Your task to perform on an android device: Open Trainline app, Select the train between 11:30am to 5:30pm and view the Train Schedule.
Image 0: 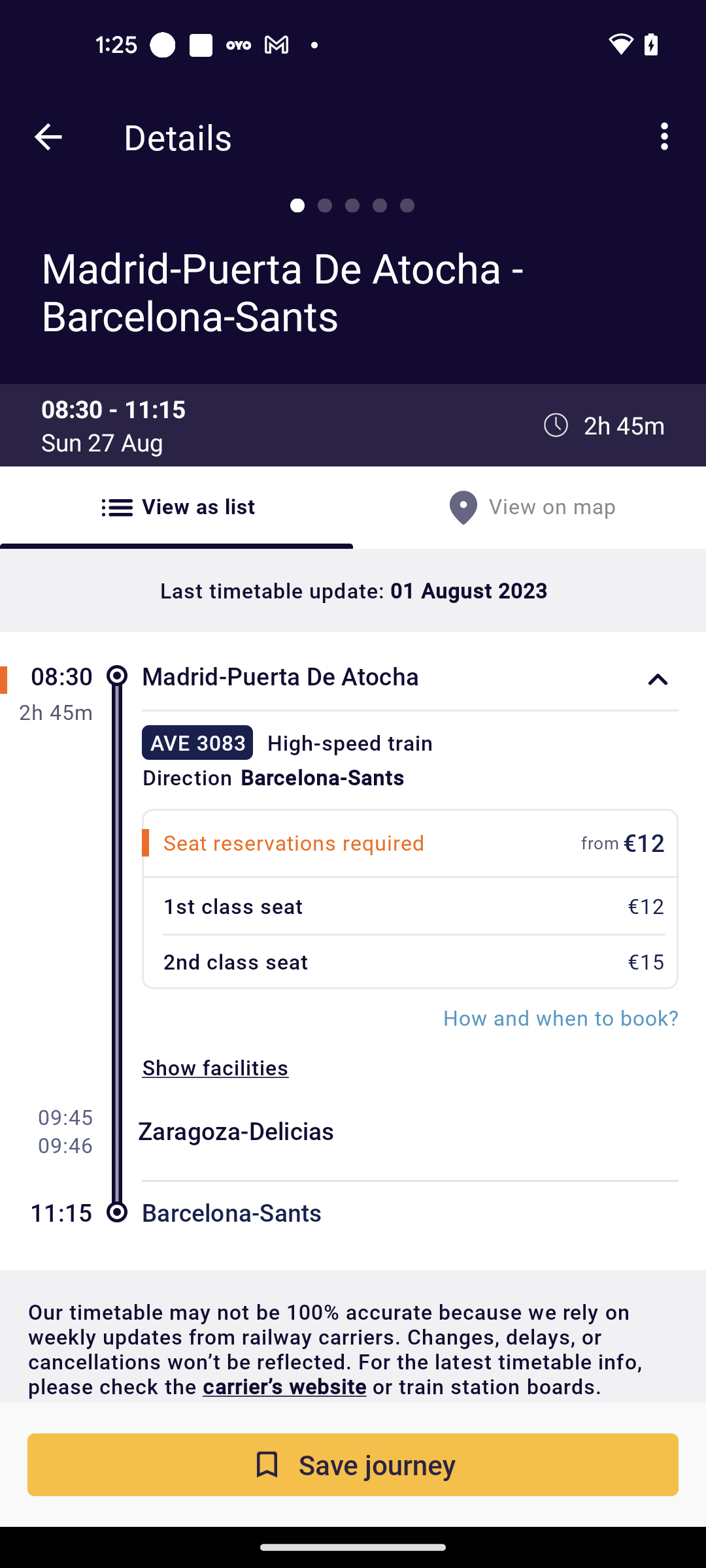
Open Trainline app
Step 0: open app "Trainline"
Image 1: 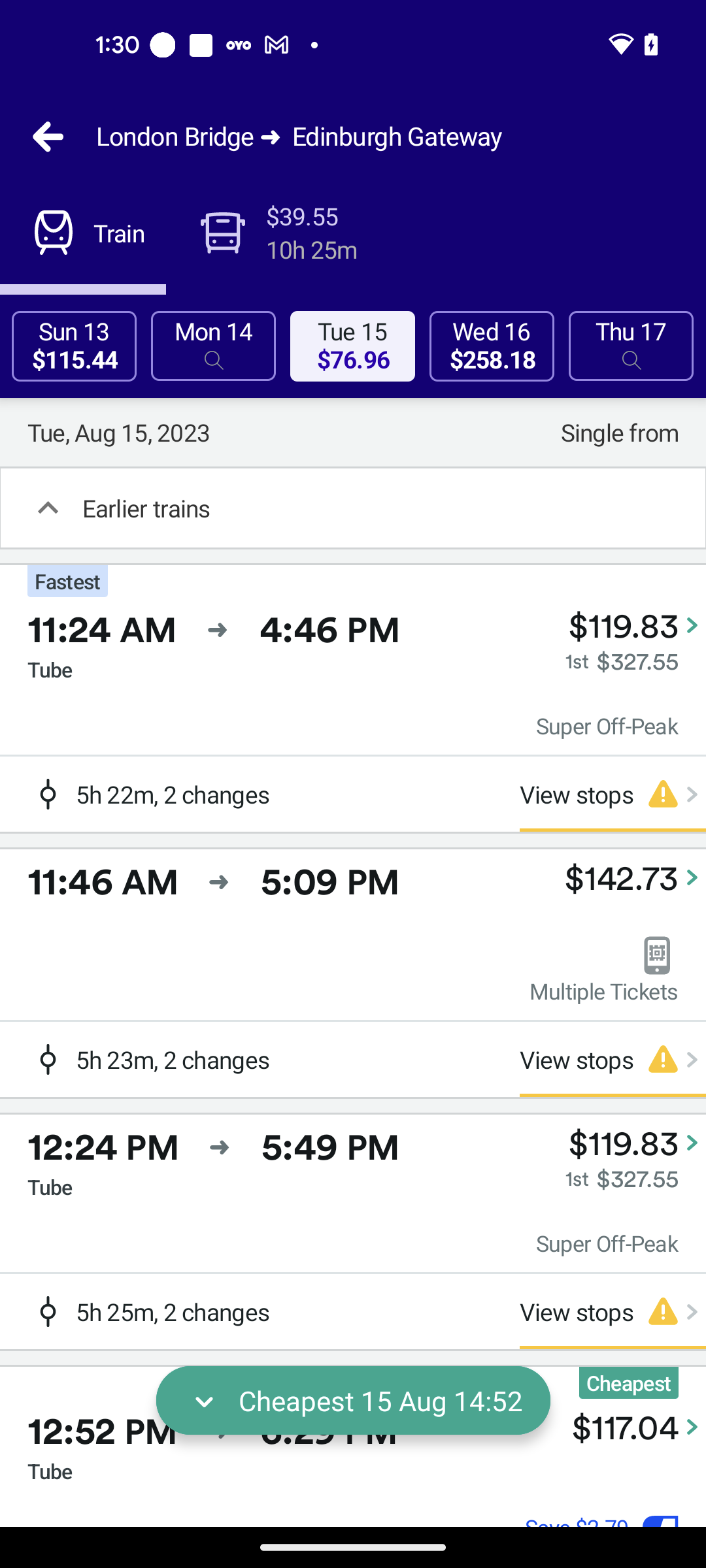
Open the Train between 11:30am to 5:30pm
Step 1: click (103, 882)